Your task to perform on an android device: The first product on the list looks interesting, therefore I'd like to read the specification.
Image 1: 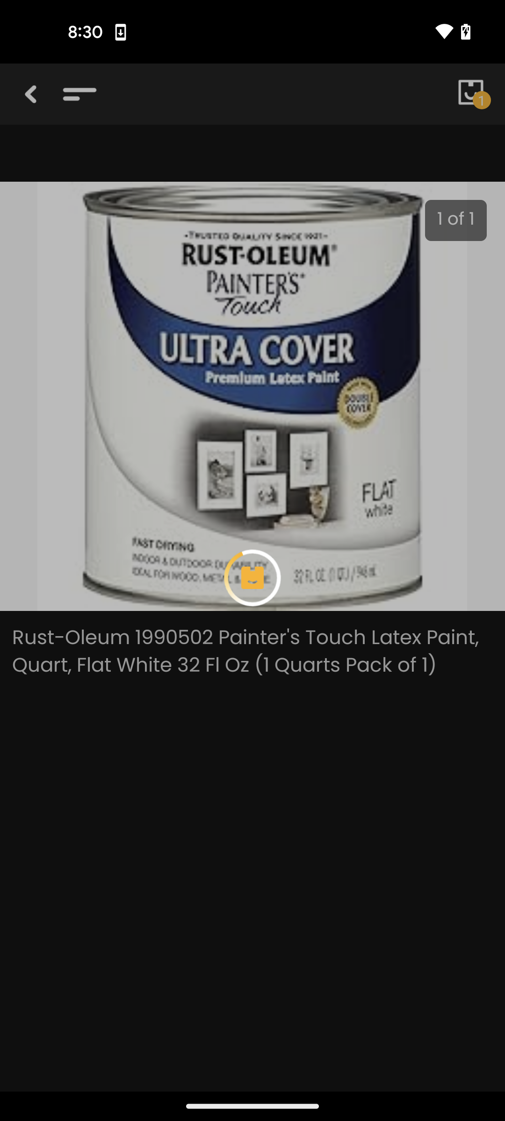
click on the first product on the list
Step 1: wait
Image 2: 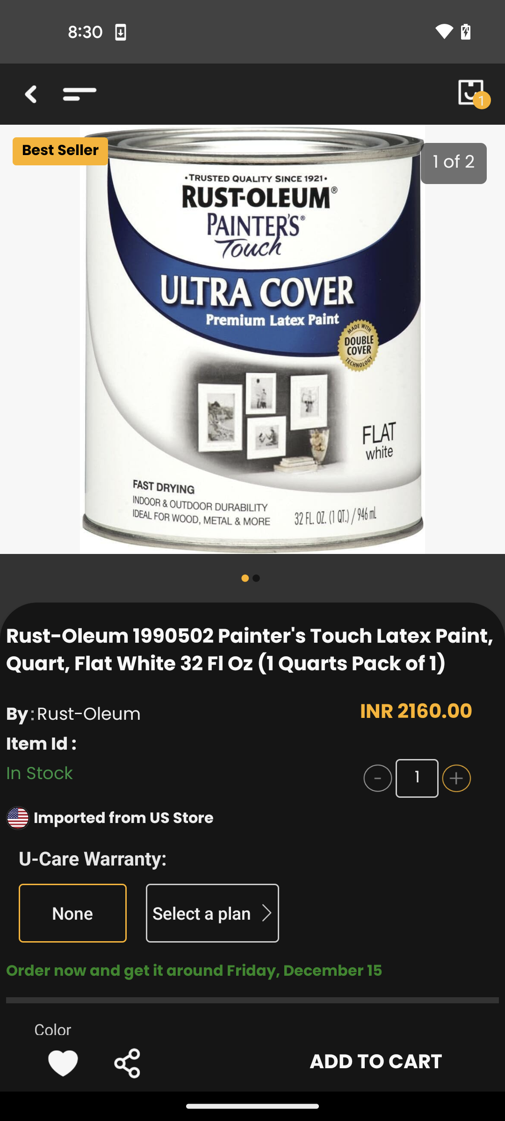
scroll down to see details
Step 2: scroll down
Image 3: 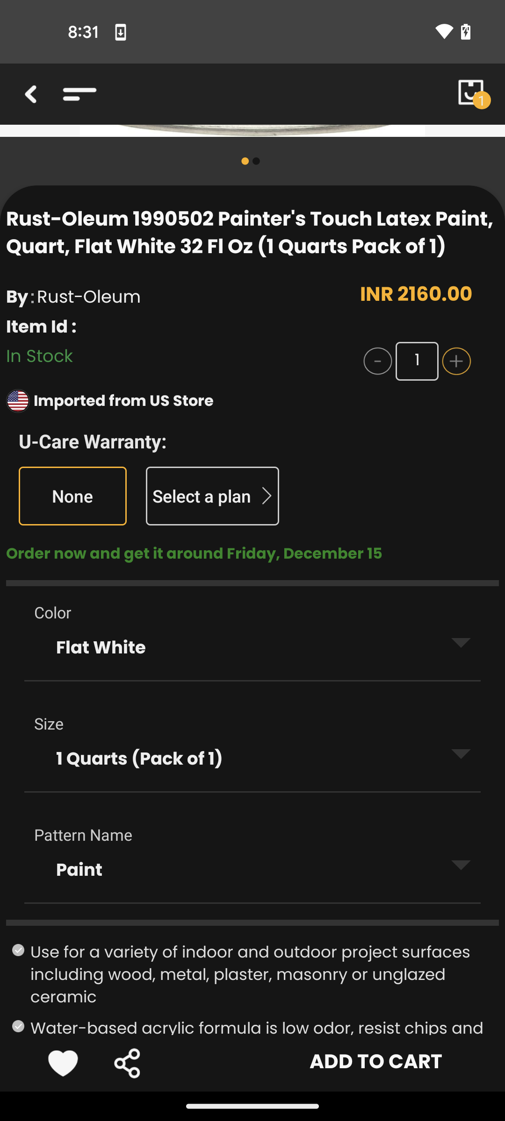
scroll down to see details
Step 3: scroll down
Image 4: 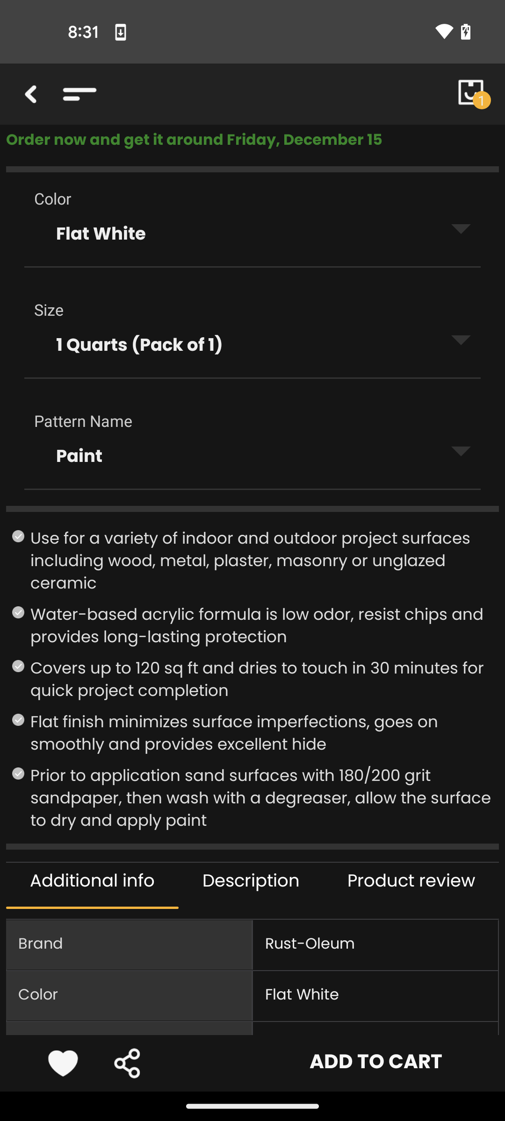
scroll down to see details
Step 4: scroll down